Your task to perform on an android device: Open Khelmart app, Read reviews for the Yonex Astrox 88D Play Badminton Racket product from other Shoppers
Image 0: 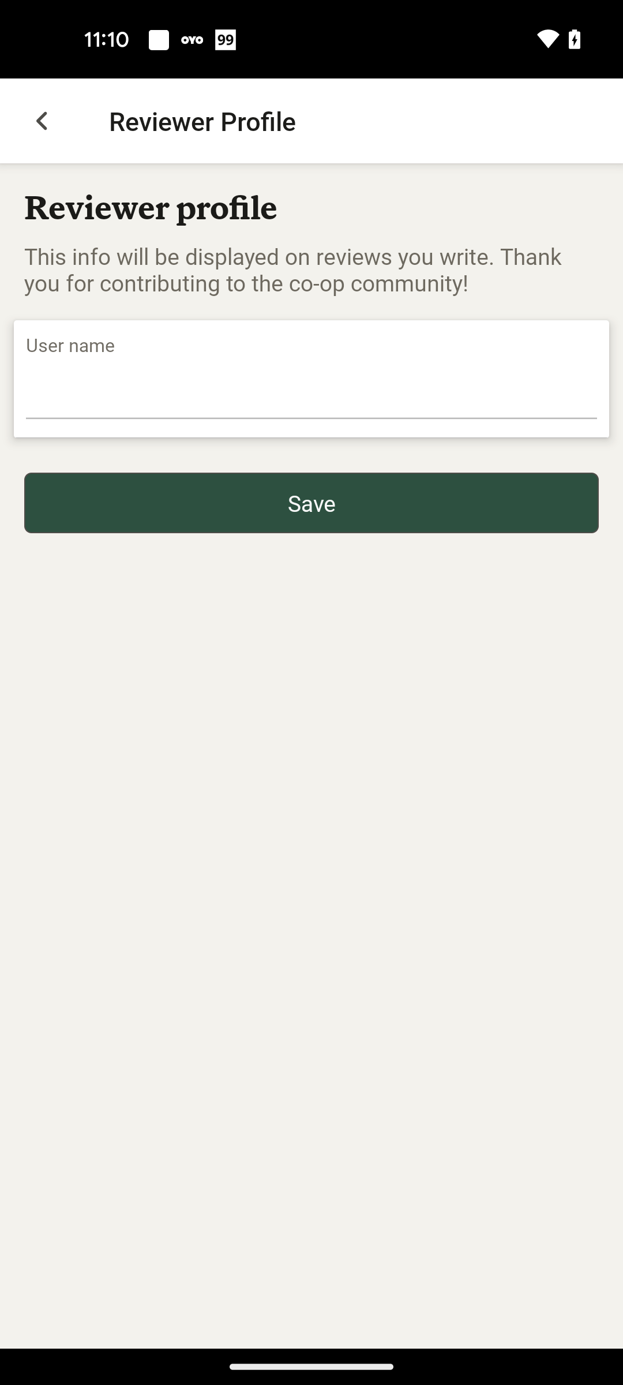
Open Khelmart app
Step 0: open app "khelmart"
Image 1: 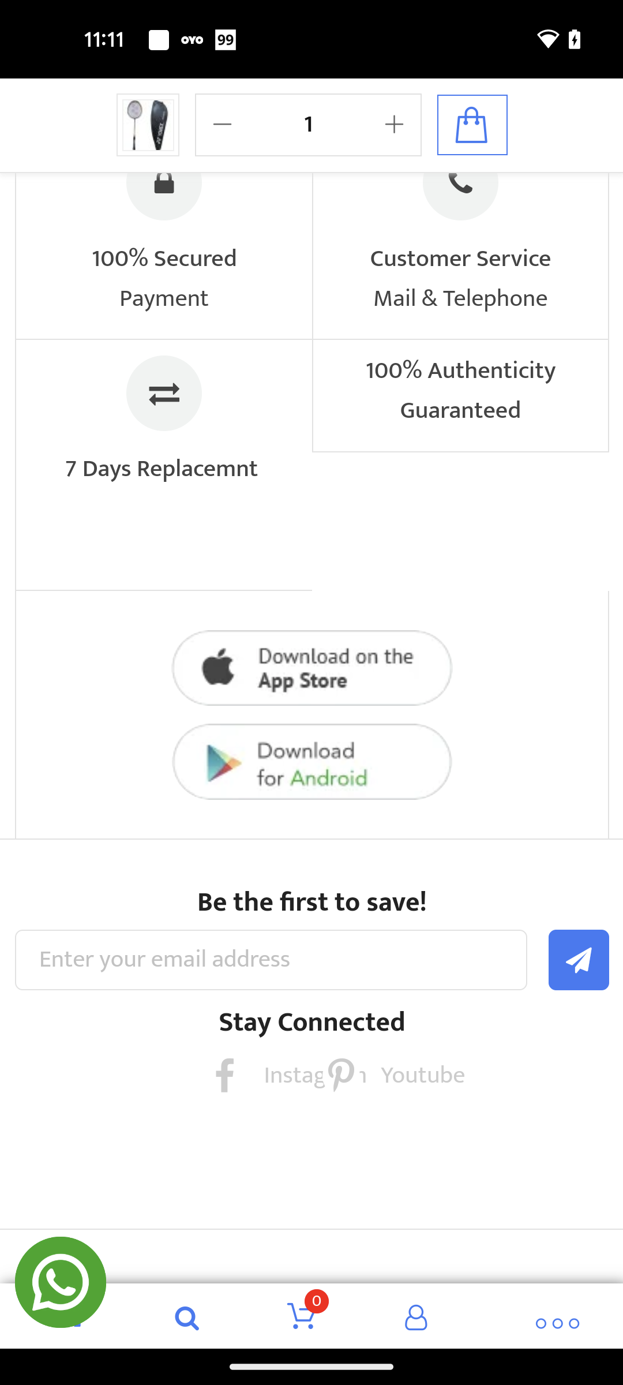
Scroll up to view reviews
Step 1: scroll up
Image 2: 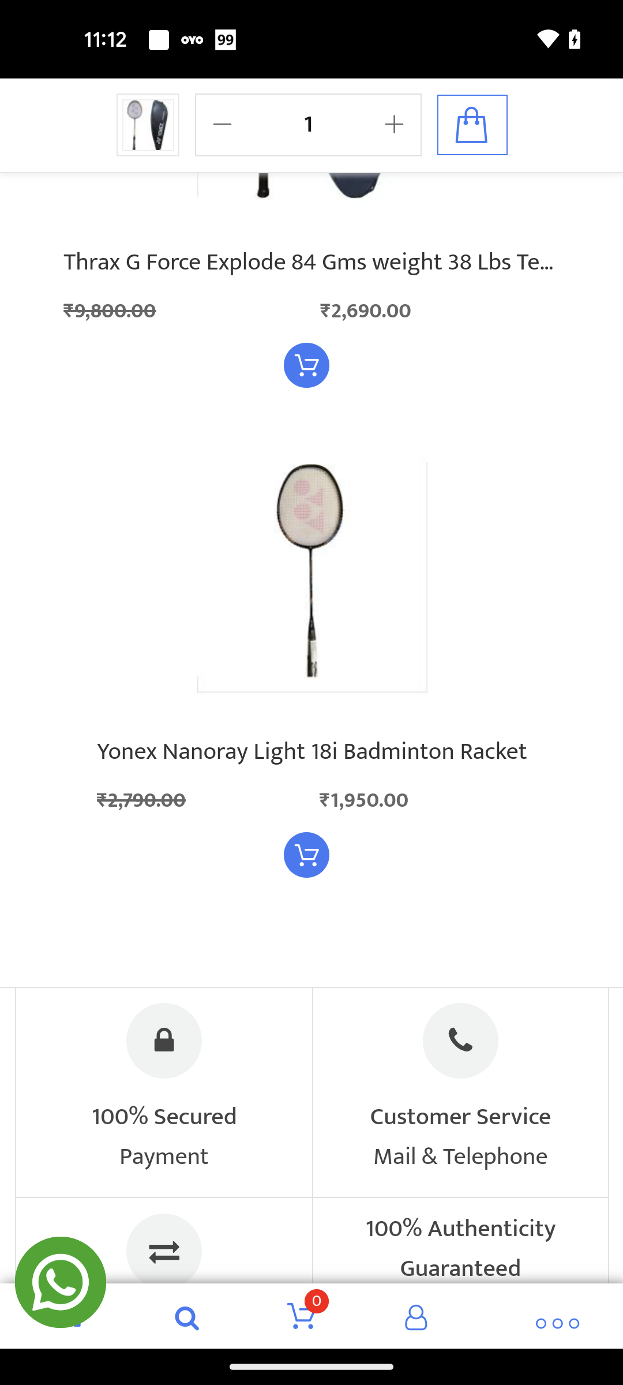
Scroll up to view reviews
Step 2: scroll up
Image 3: 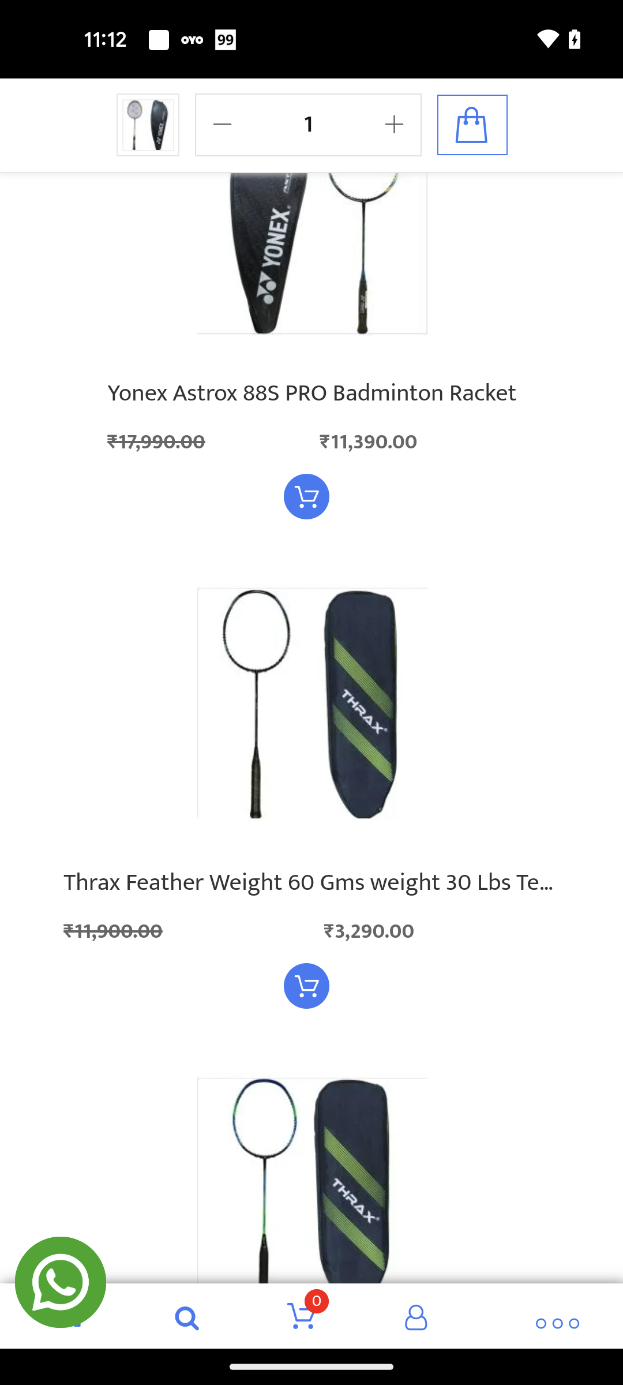
Scroll up to view reviews
Step 3: scroll up
Image 4: 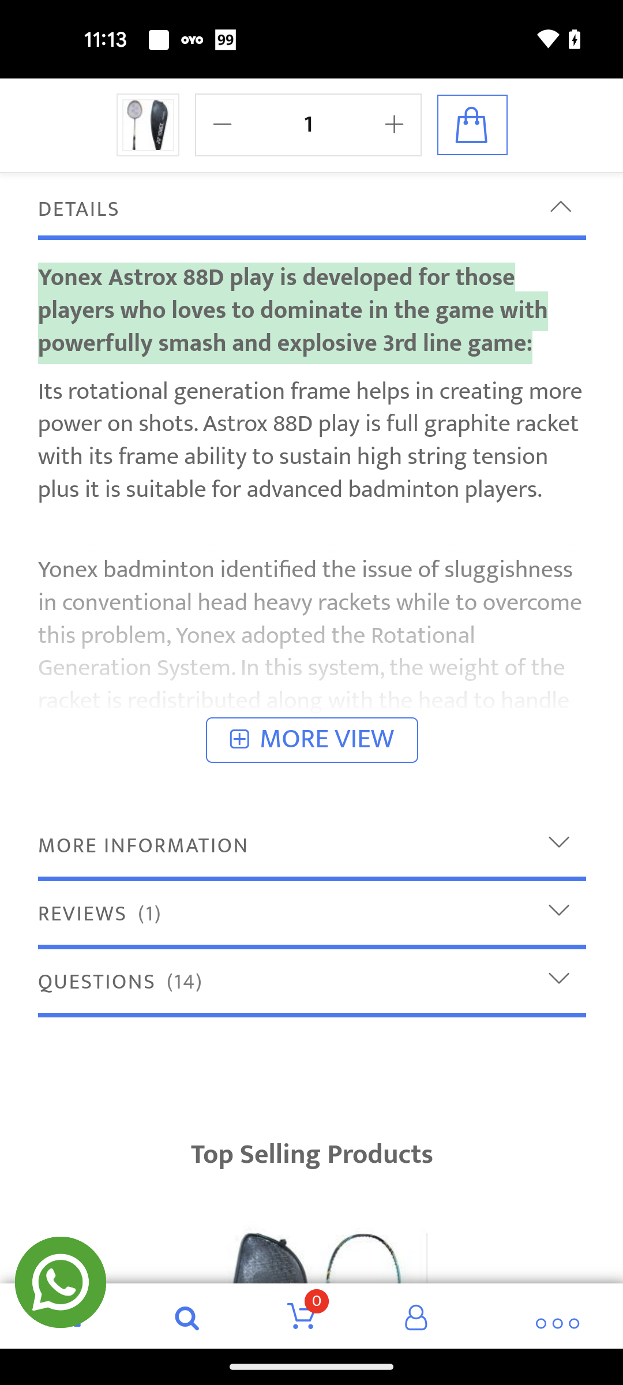
Click on the Reviews
Step 4: click (85, 915)